Your task to perform on an android device: To quickly look it up, I want to open the Flower.txt docx  in the Polaris Office app.
Image 1: 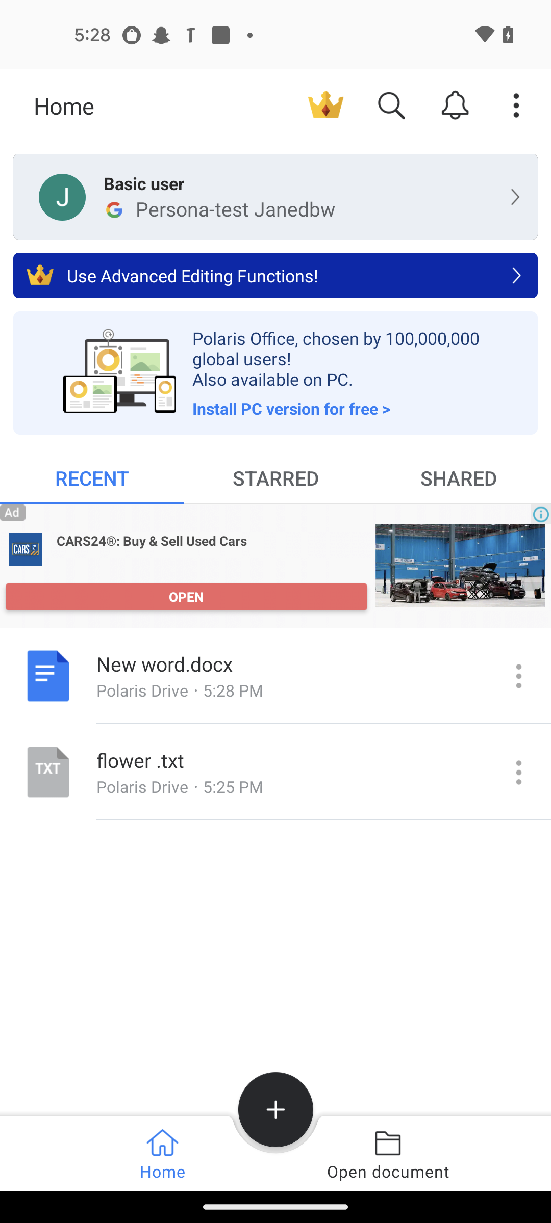
Click on the  Flower.txt docx
Step 1: click (290, 785)